Your task to perform on an android device: I am taking a short off from work , view my calendar to let me know am i having any event from 25 August to 28 August in the calendar app
Image 0: 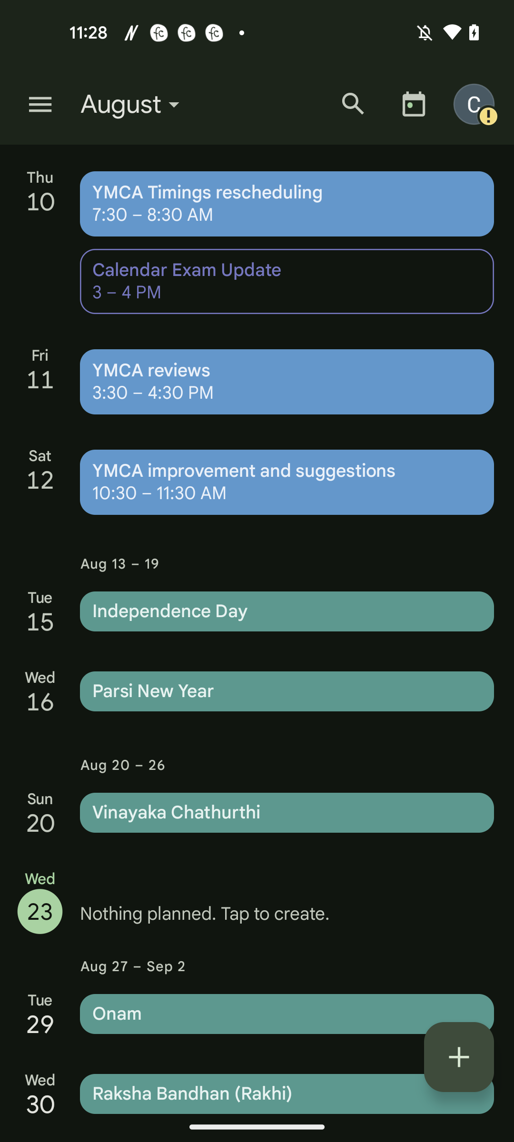
Click on the three bar menu button at the top left corner of the screen
Step 0: click (40, 104)
Image 1: 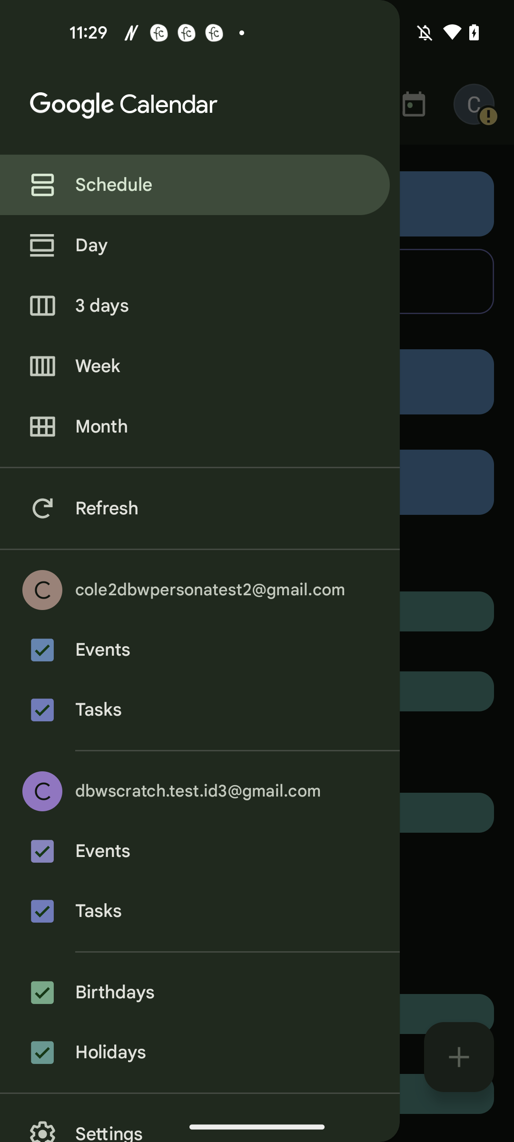
Click on the Month option
Step 1: click (200, 426)